Your task to perform on an android device: In the Idanim app, I should track my progress if I want to keep myself motivated to meditate.
Image 0: 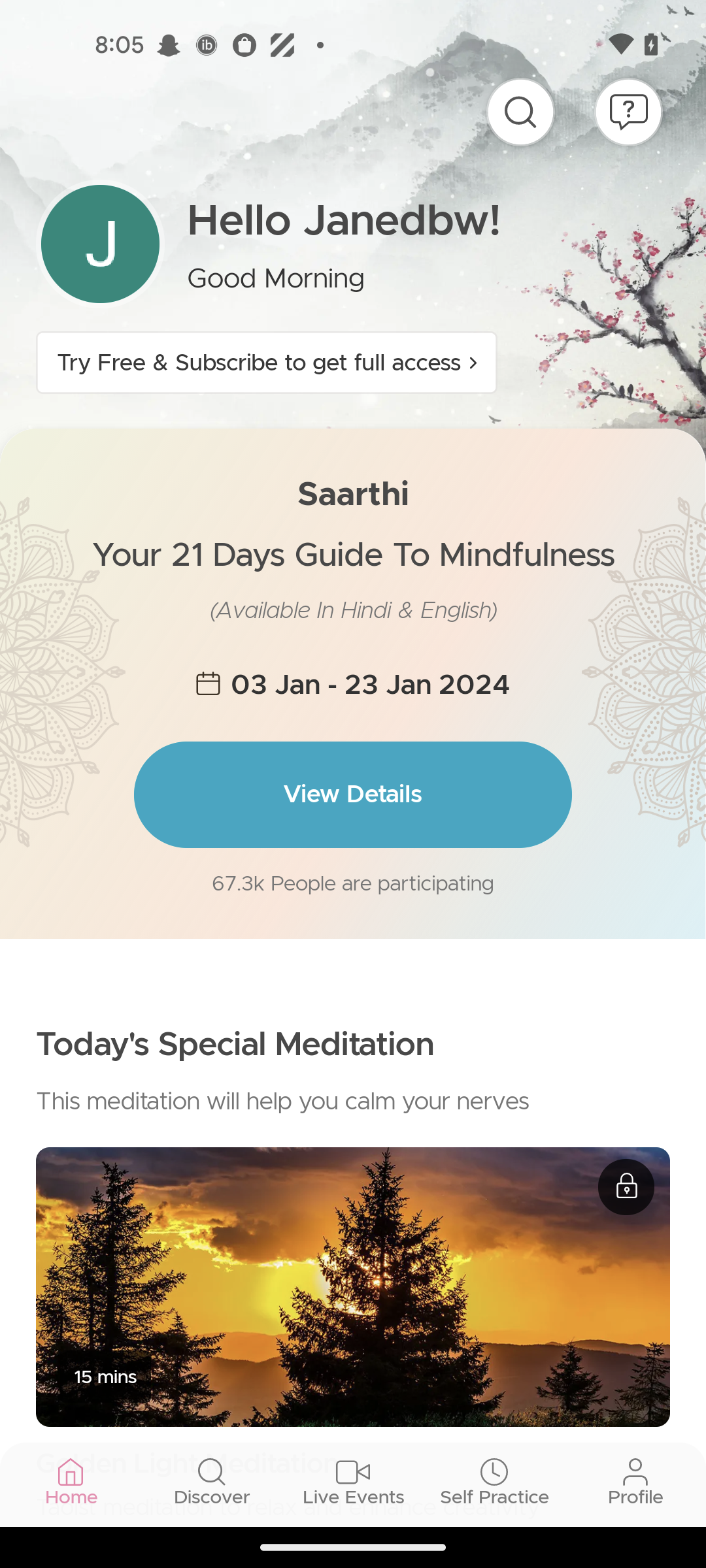
Click on the profile tab
Step 0: click (353, 1465)